Your task to perform on an android device: Open the calculator app & Multiple two numbers 24 & 95 then show the result
Image 0: 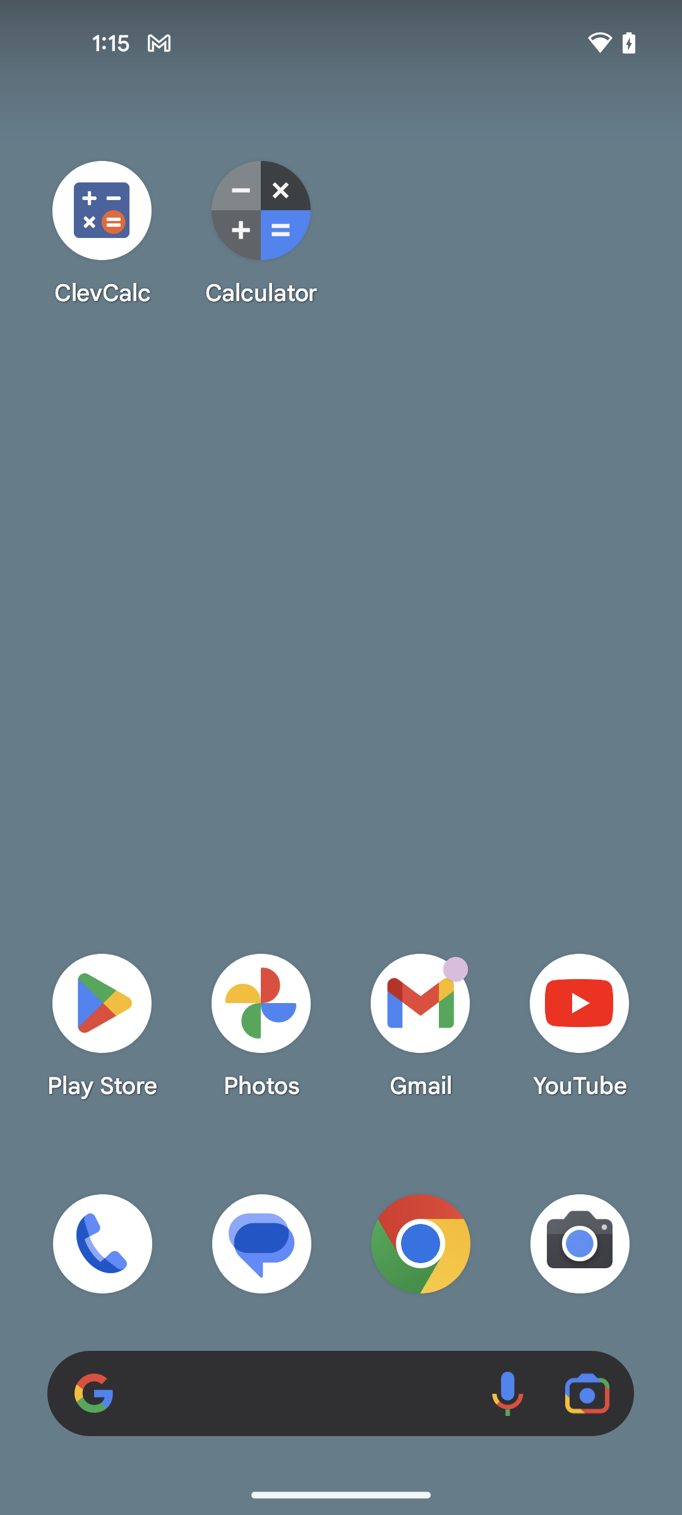
open the Calculator app
Step 0: open app "Calculator"
Image 1: 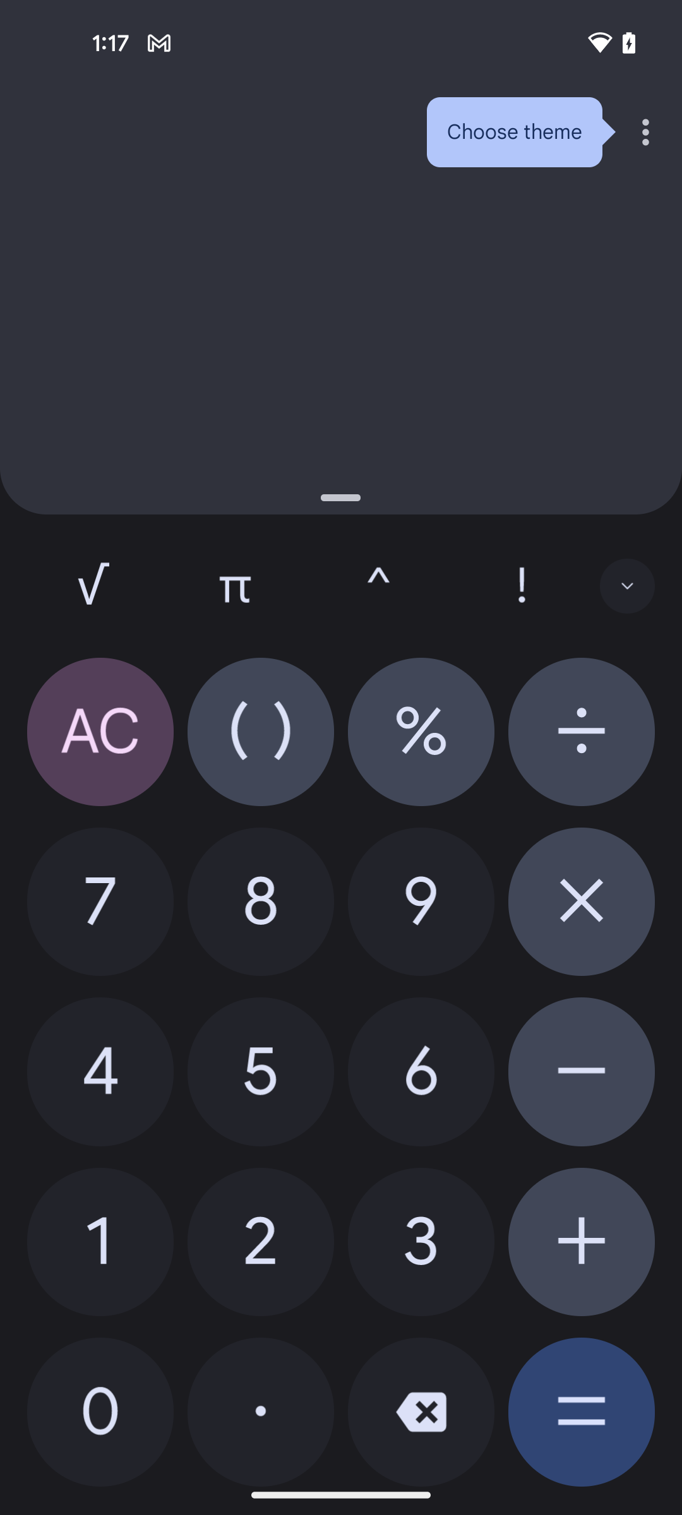
enter the first number 24
Step 1: click (254, 1237)
Image 2: 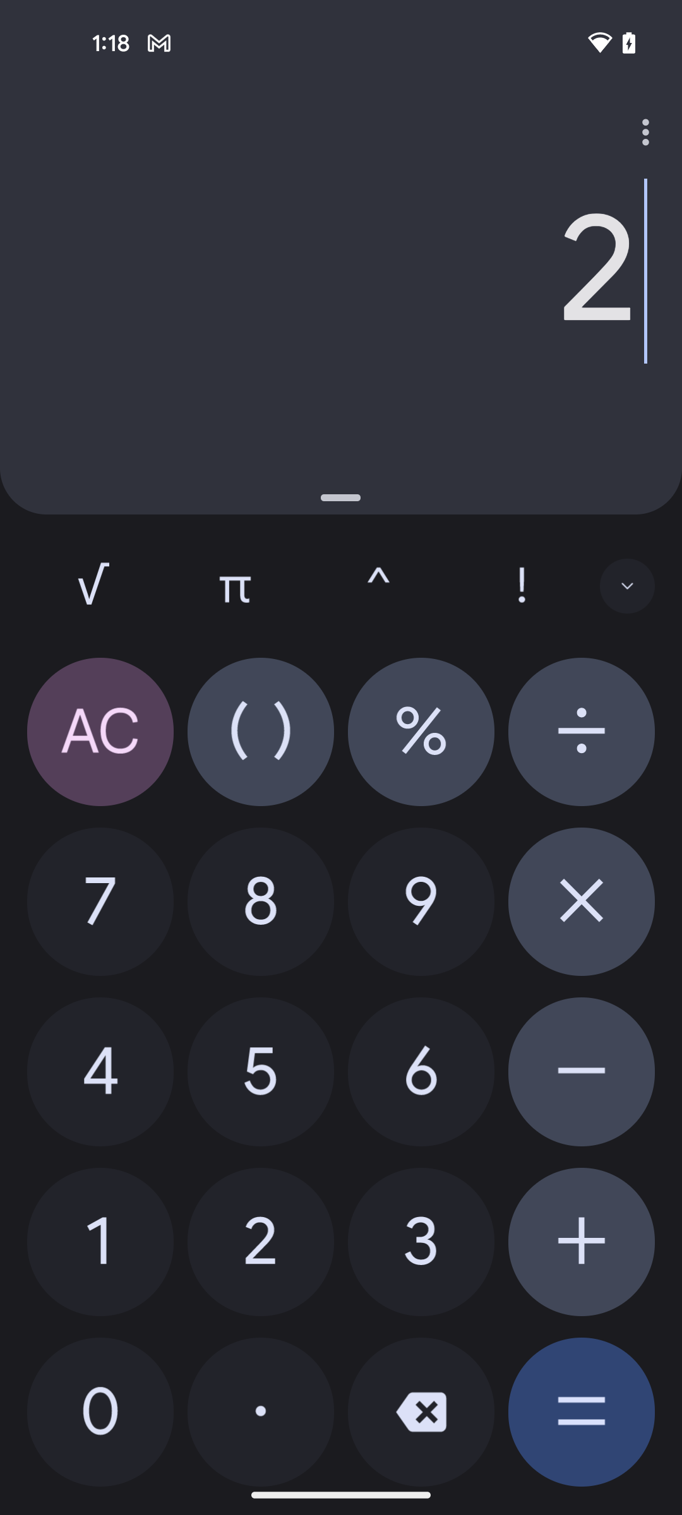
enter the first number 24
Step 2: click (118, 1074)
Image 3: 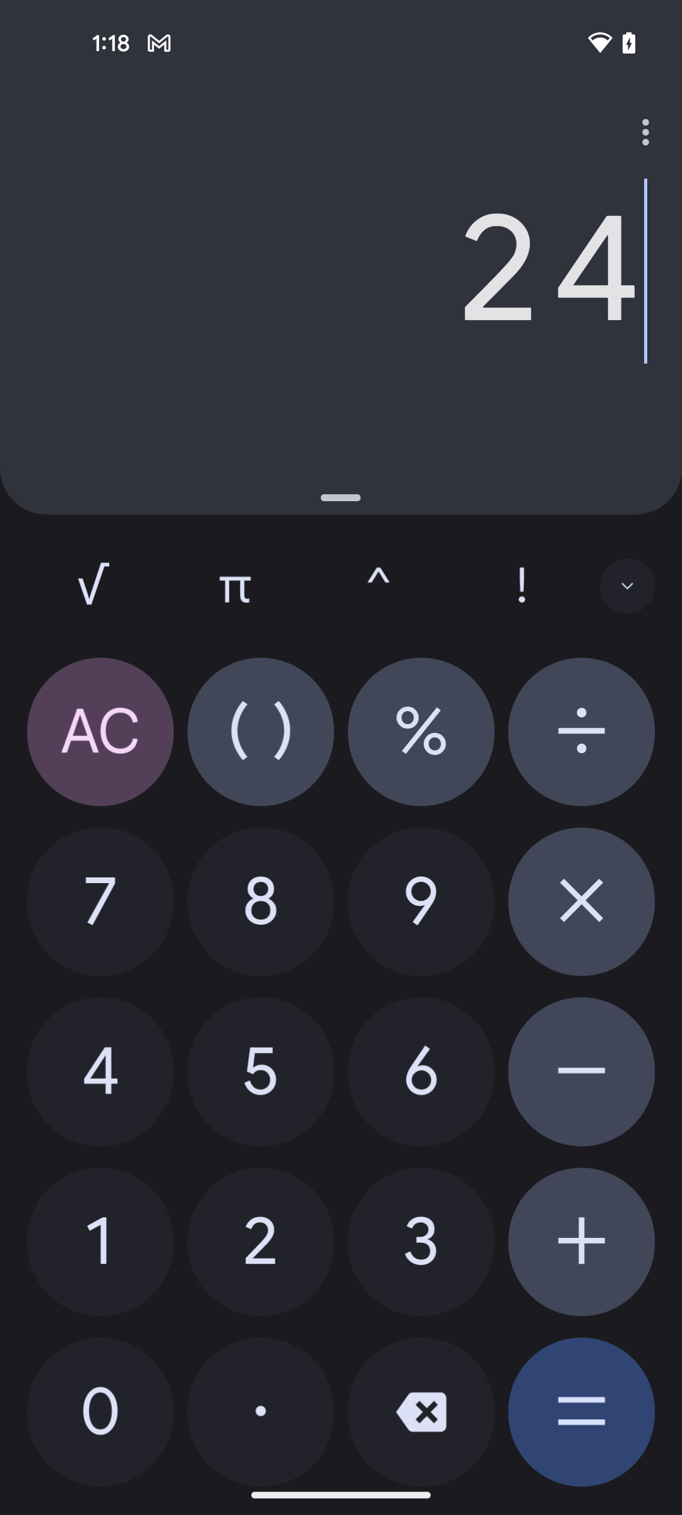
choose the multiply operation
Step 3: click (582, 901)
Image 4: 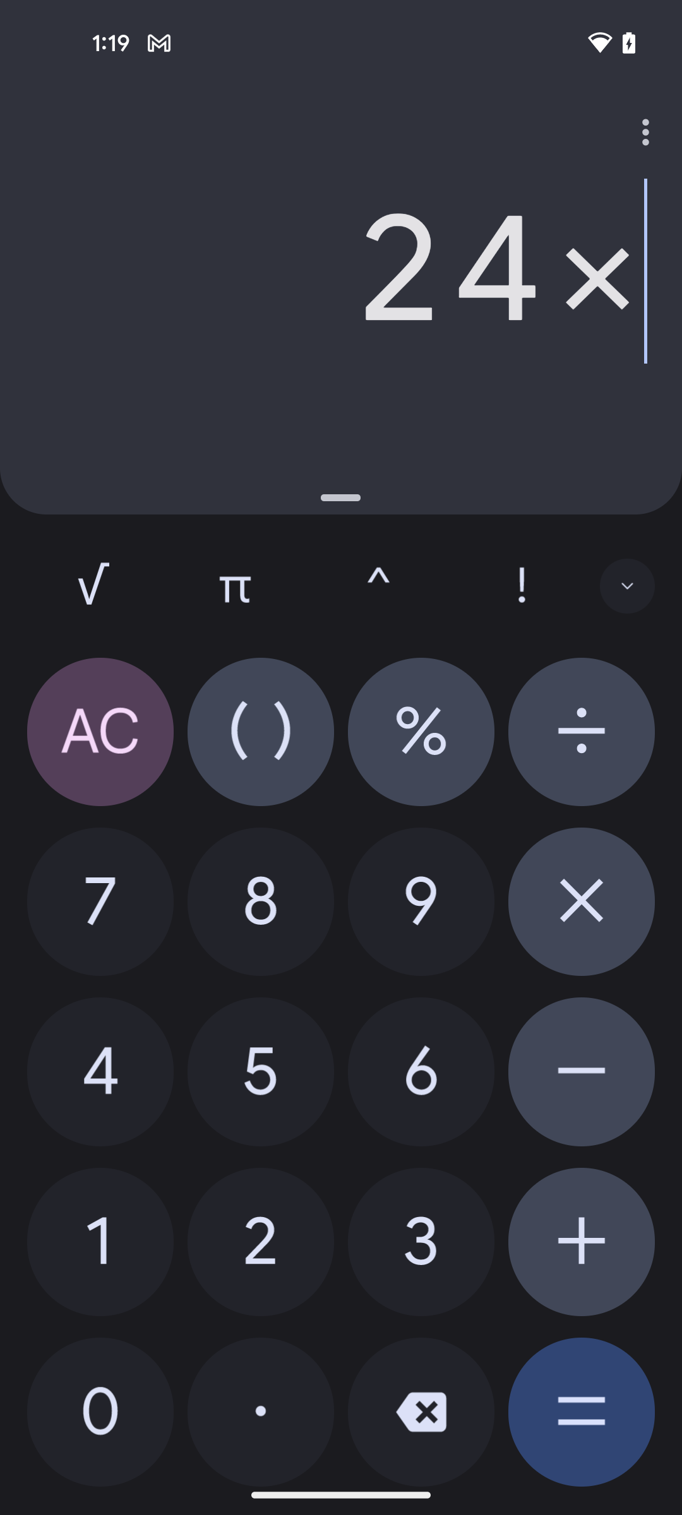
enter the second number 95
Step 4: click (416, 925)
Image 5: 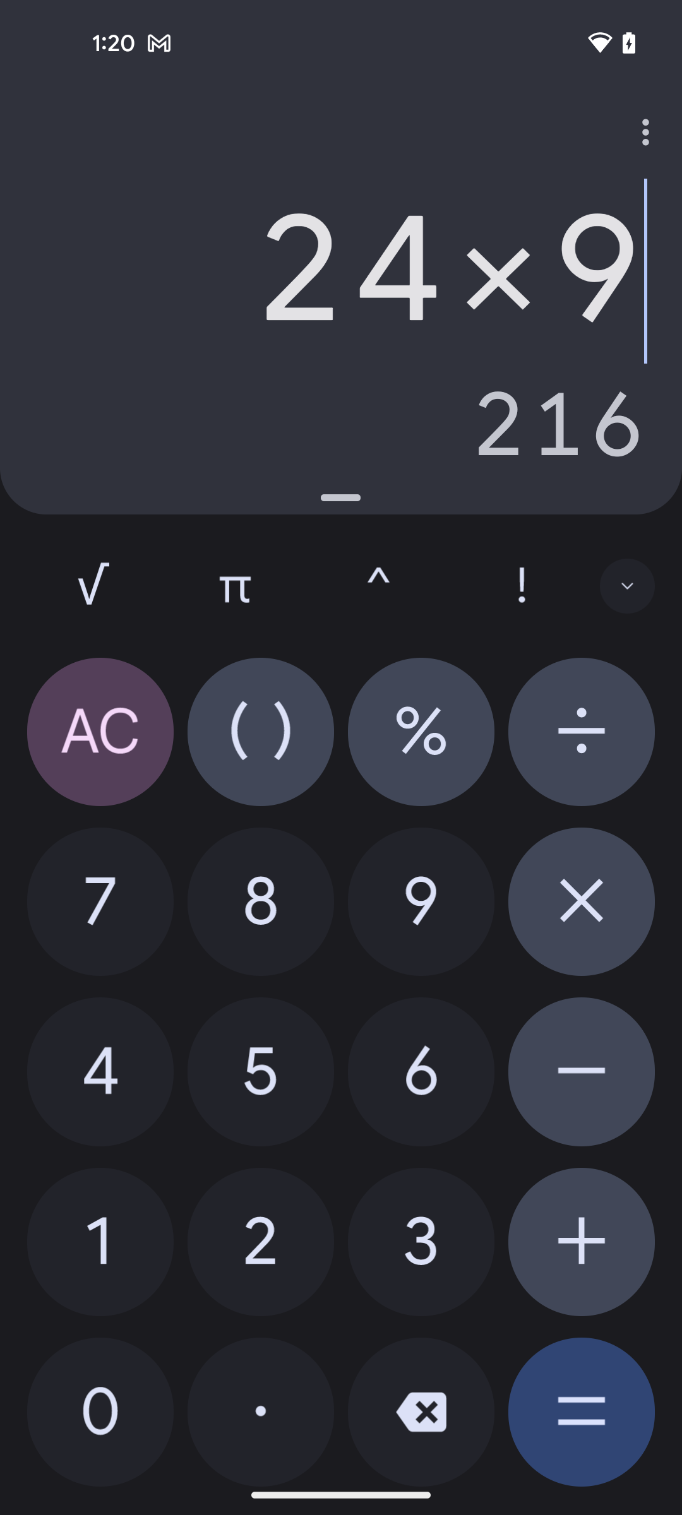
enter the second number 95
Step 5: click (280, 1047)
Image 6: 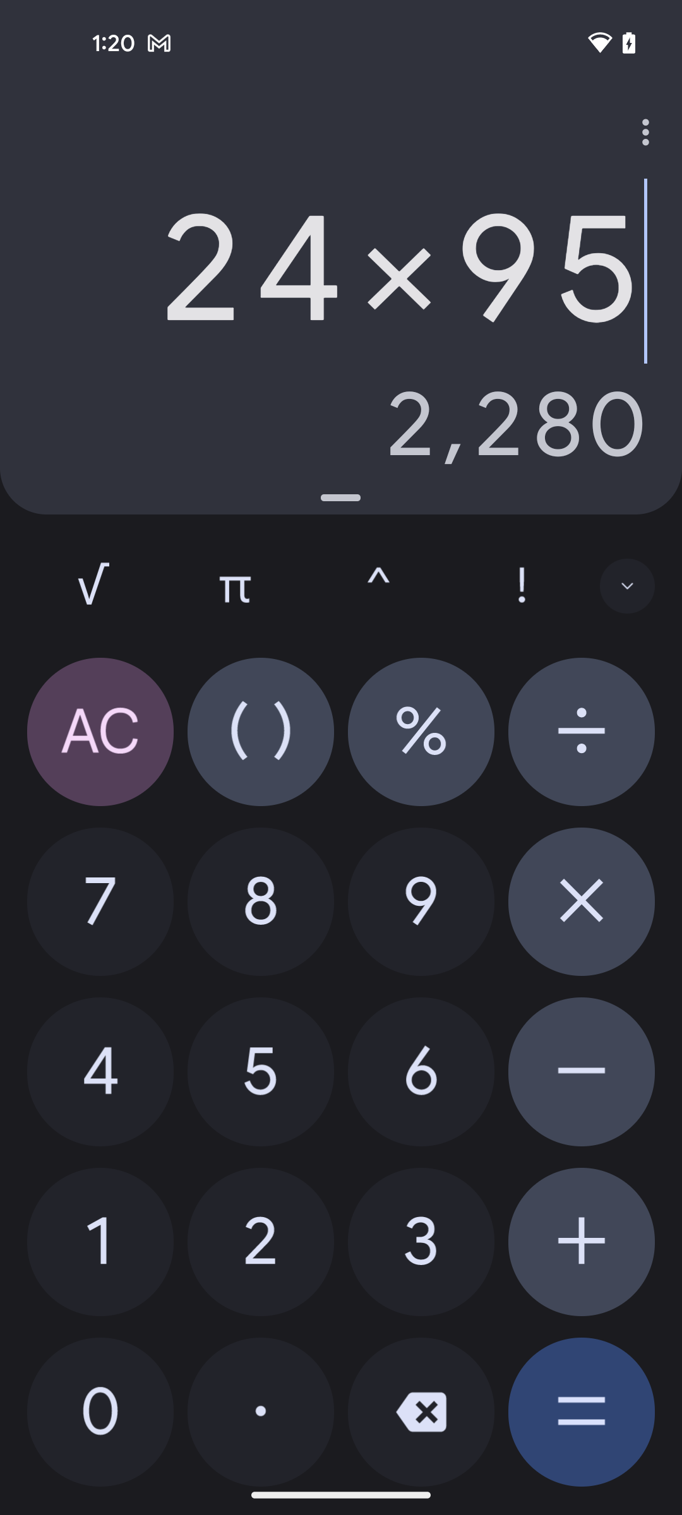
click on the equal sign at the bottom right corner of the screen
Step 6: click (582, 1412)